Your task to perform on an android device: I am finding Sovereign Pier On The Waterways to be a suitable place to stay. Look at the details of Sovereign Pier On The Waterways in the Booking.com app.
Image 0: 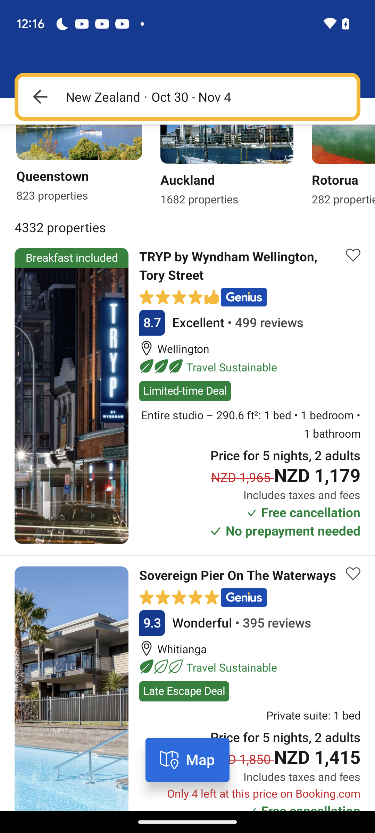
Click on the I am finding Sovereign Pier On The Waterways to be a suitable place to stay. Look at the details of Sovereign Pier On The Waterways in the Booking.com app
Step 0: click (184, 691)
Image 1: 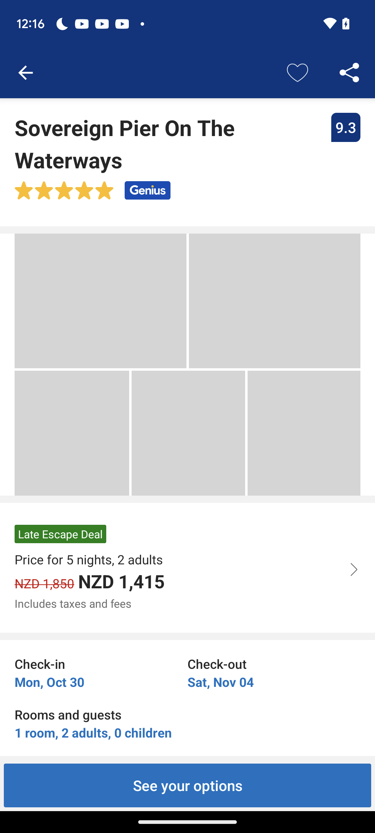
Click on the I am finding Sovereign Pier On The Waterways to be a suitable place to stay. Look at the details of Sovereign Pier On The Waterways in the Booking.com app
Step 1: wait